Your task to perform on an android device: The book on the Everand app is one I would like to bookmark.
Image 0: 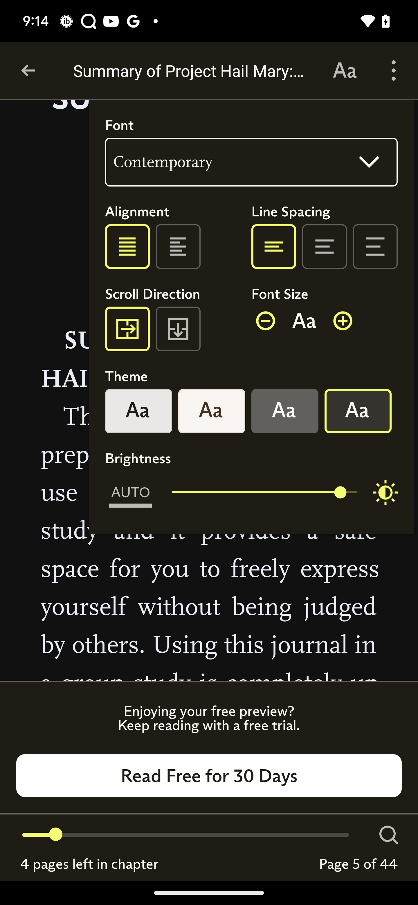
Click on the three dots to see more option
Step 0: click (398, 63)
Image 1: 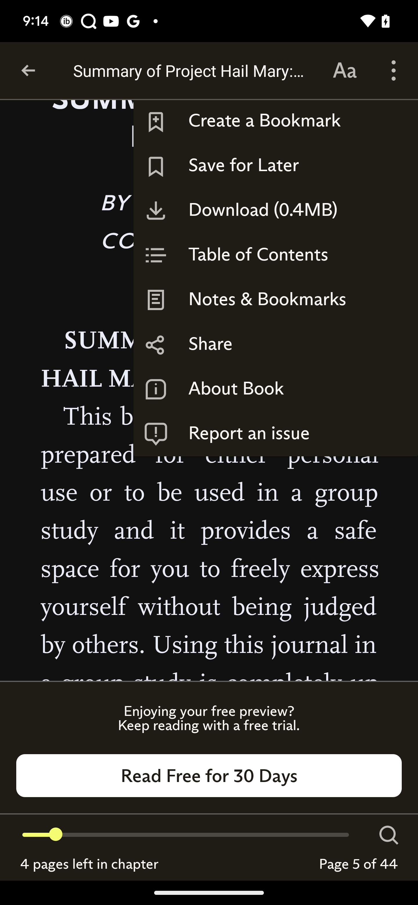
Click on the create a bookmark
Step 1: click (276, 121)